Your task to perform on an android device: I want to get guidance for meditation, so start the Introductory Theory course on meditation on the Waking Up app.
Image 0: 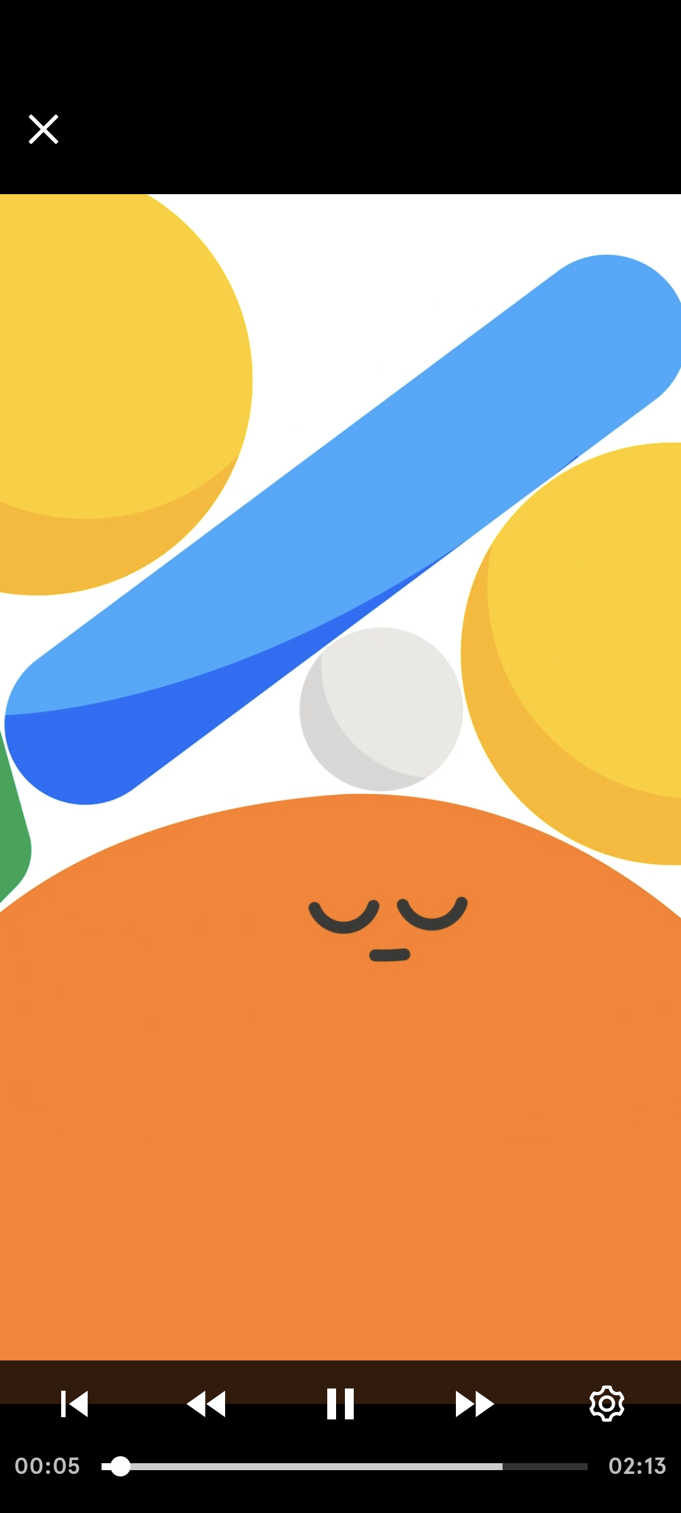
Open the Waking Up app.
Step 0: open app "Waking Up"
Image 1: 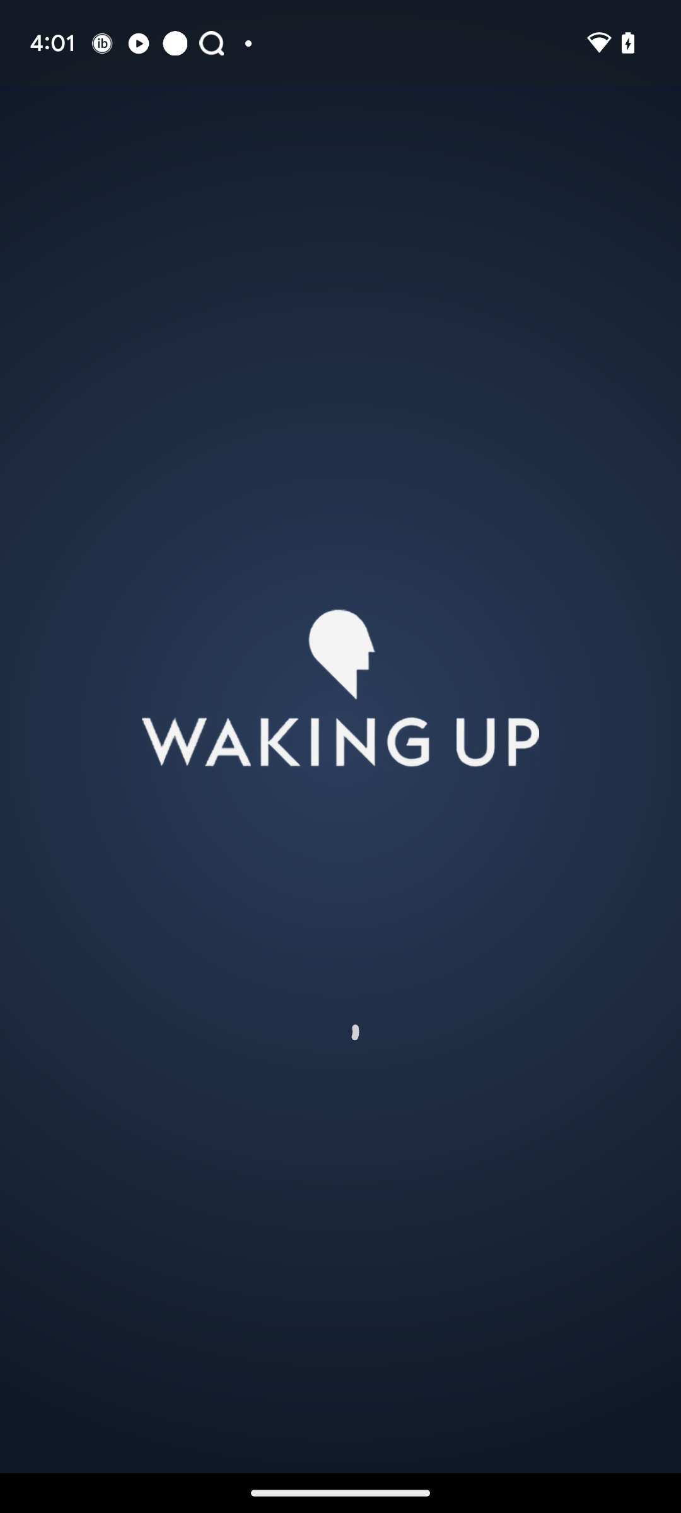
Open the Waking Up app.
Step 1: wait
Image 2: 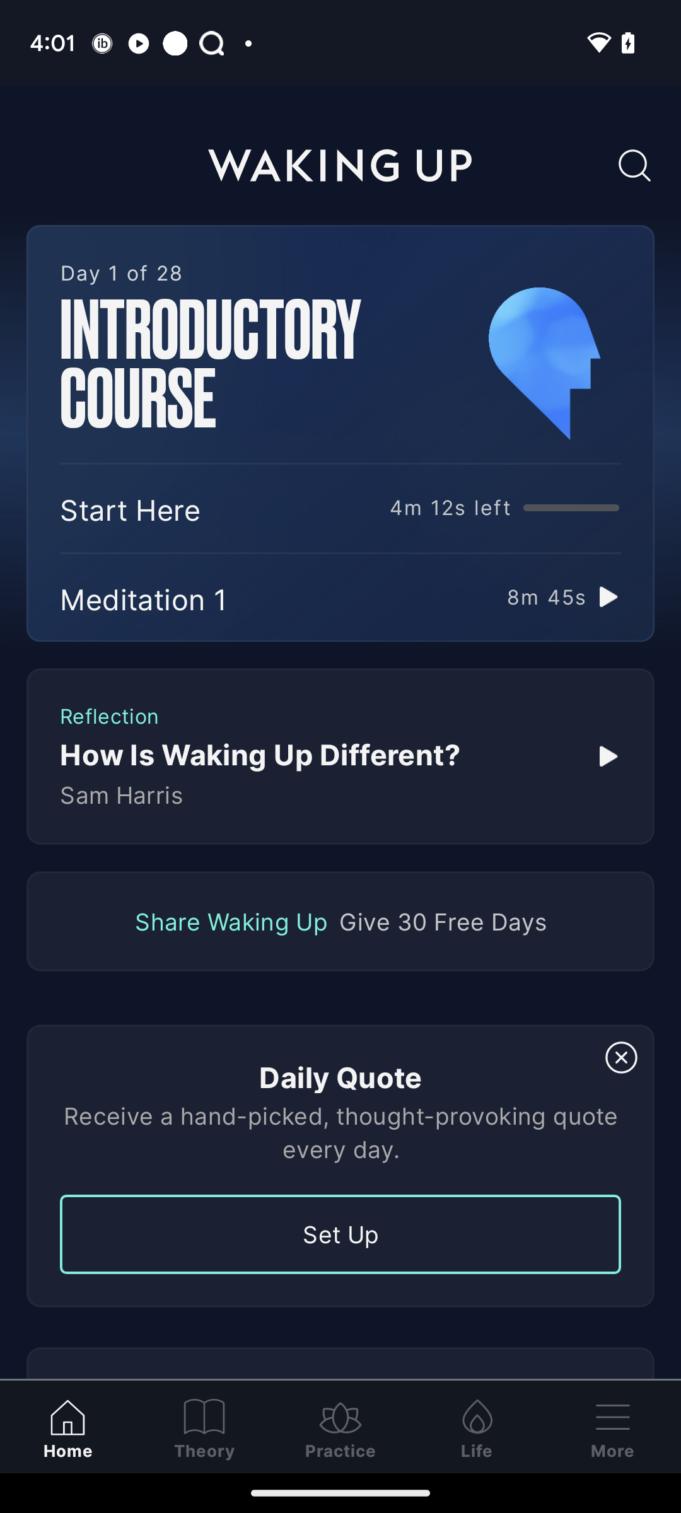
Click on the tab Start here.
Step 2: click (224, 507)